Your task to perform on an android device: Look into the details of the Black PERFLY Men Badminton Shoes BS 530 in the Decathlon app .
Image 0: 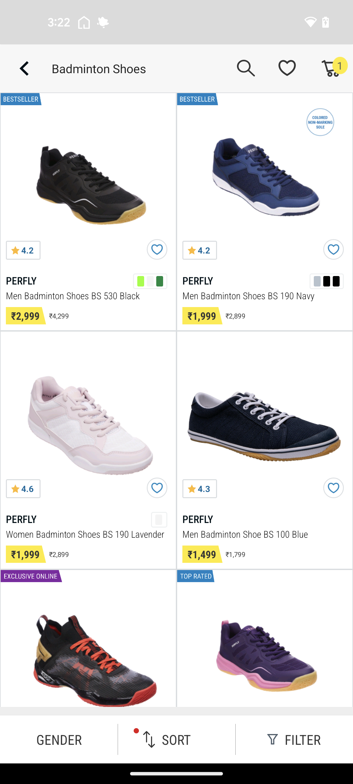
Click on the Black PERFLY Men Badminton Shoes
Step 0: click (51, 191)
Image 1: 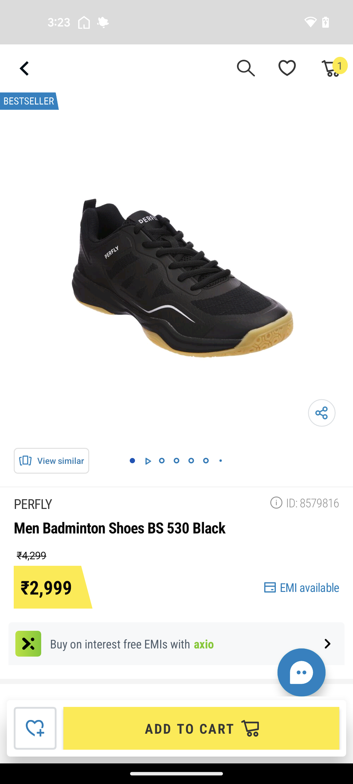
Swipe up to view the shoe details
Step 1: scroll down
Image 2: 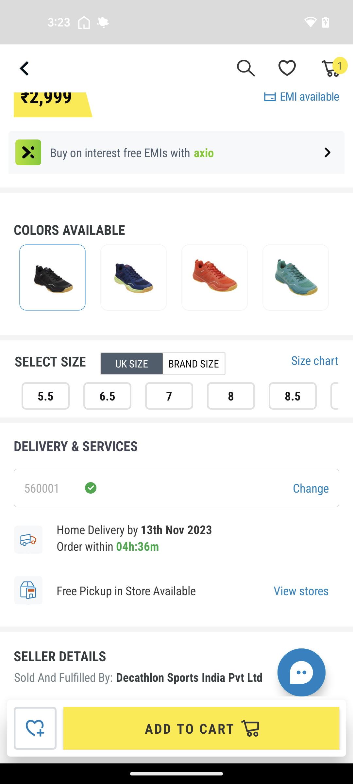
Swipe up to view the shoe details
Step 2: scroll down
Image 3: 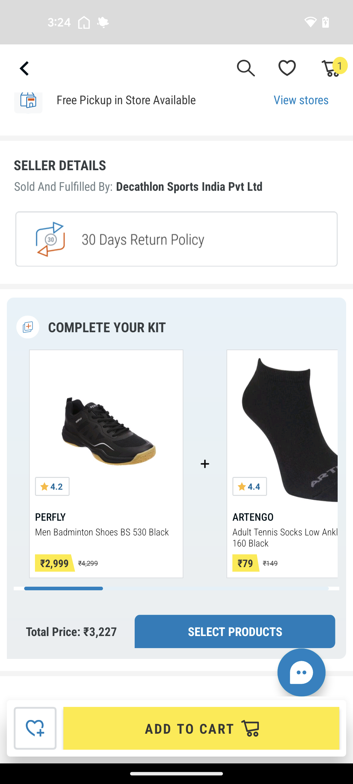
Swipe up to view the shoe details
Step 3: scroll down